Your task to perform on an android device: I want to add the text "Motivation"in the slide in the Microsoft powerpoint app 
Image 0: 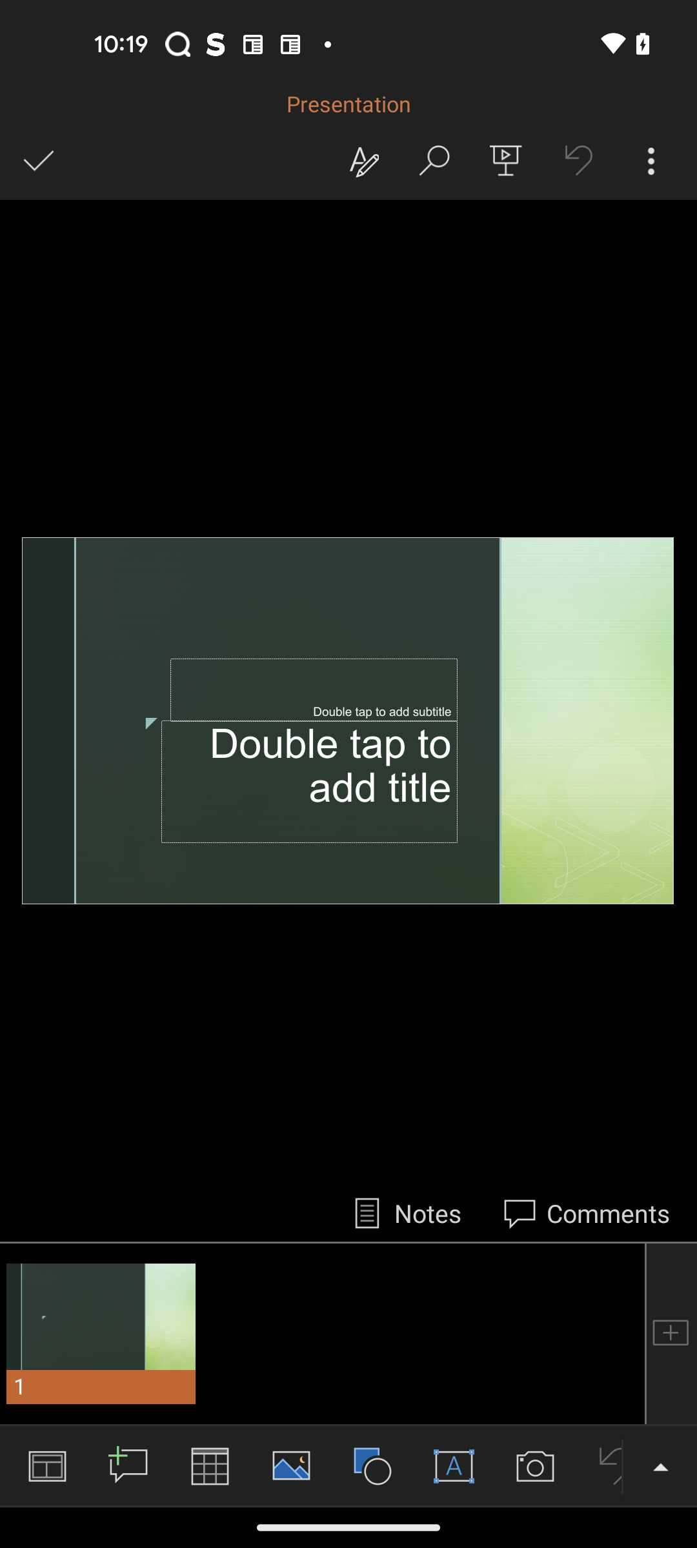
Click on the Double Tap to add subtitle
Step 0: click (385, 704)
Image 1: 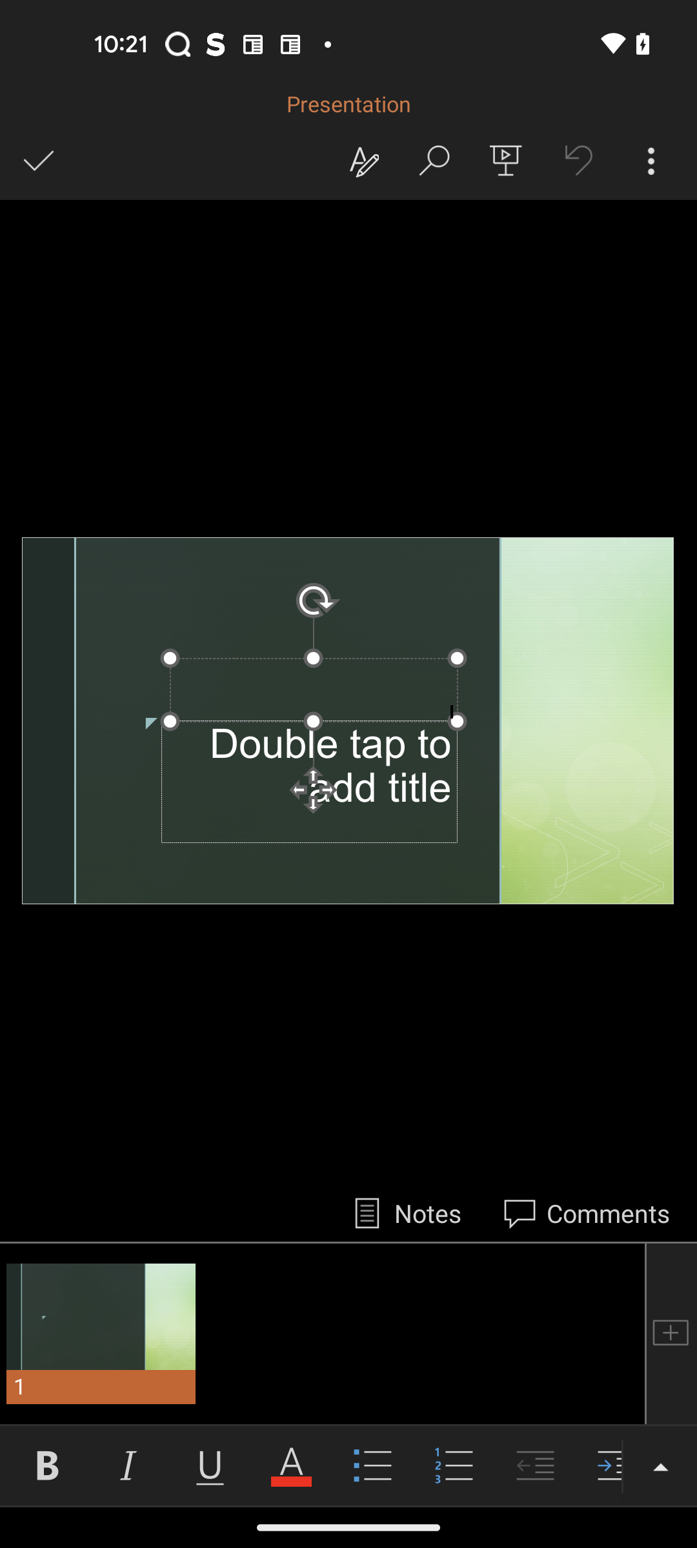
Type Motivation
Step 1: type "Motivation"
Image 2: 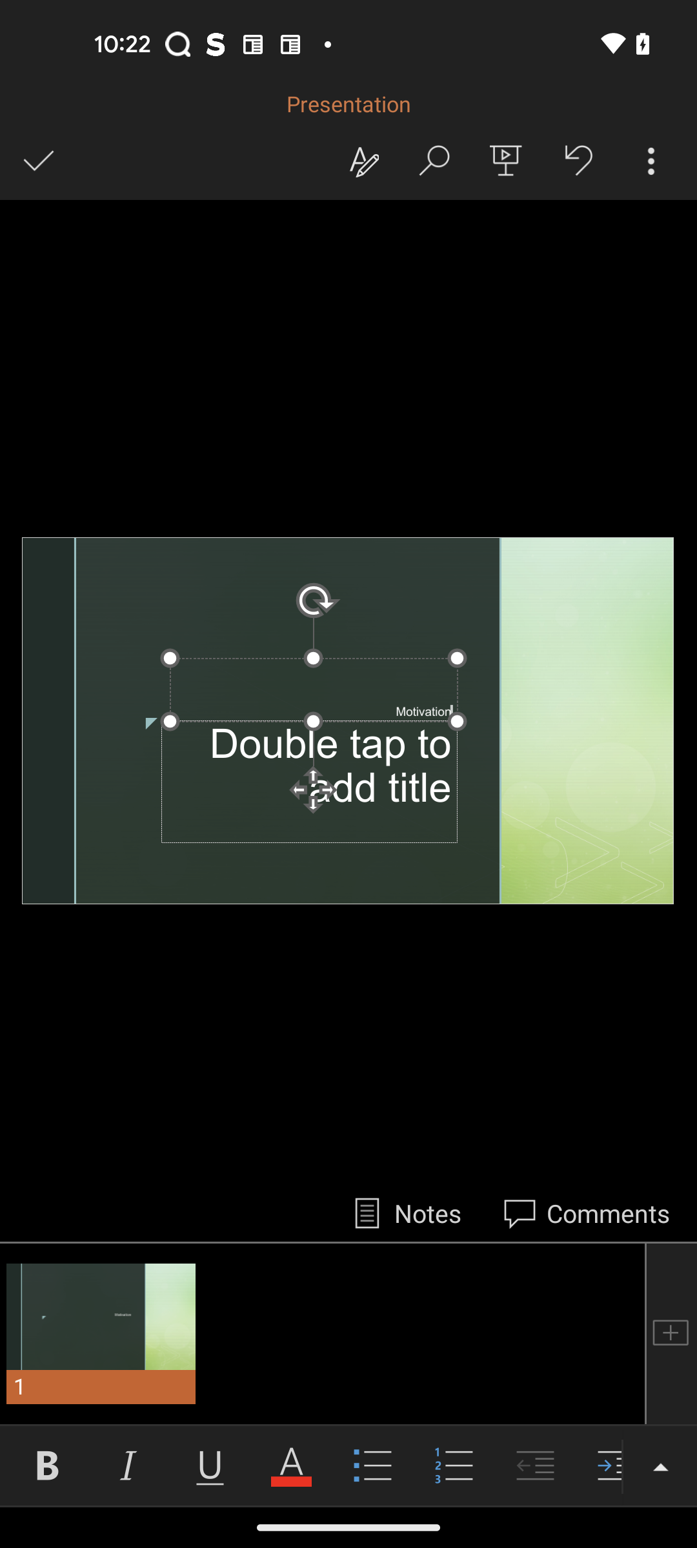
Click on tick icon at the top left corner of the screen
Step 2: click (38, 161)